Your task to perform on an android device: Now that i have learnt a few basics of divisibility rules I want to practice the related math problems in the Khan Academy.
Image 0: 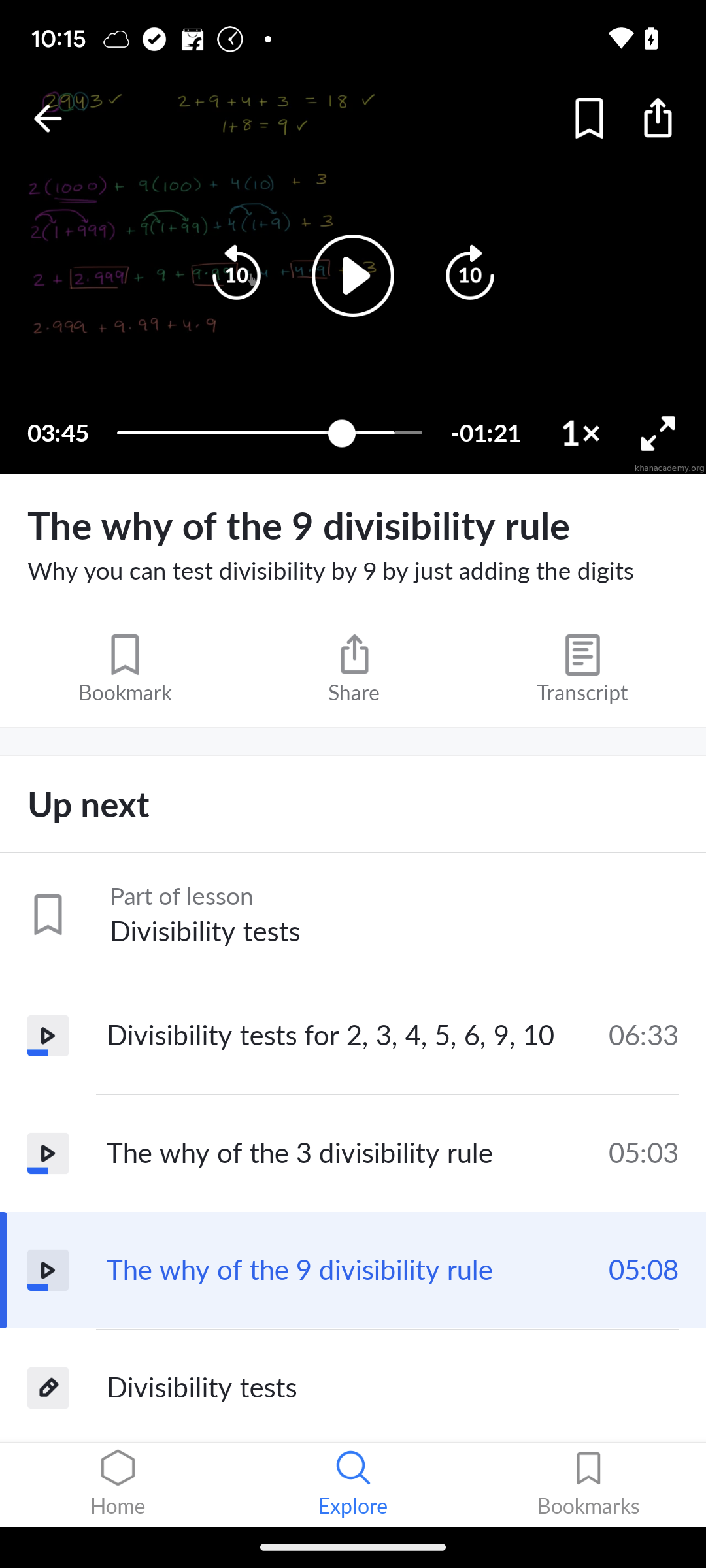
Click on the Divisibility tests button.
Step 0: click (392, 1388)
Image 1: 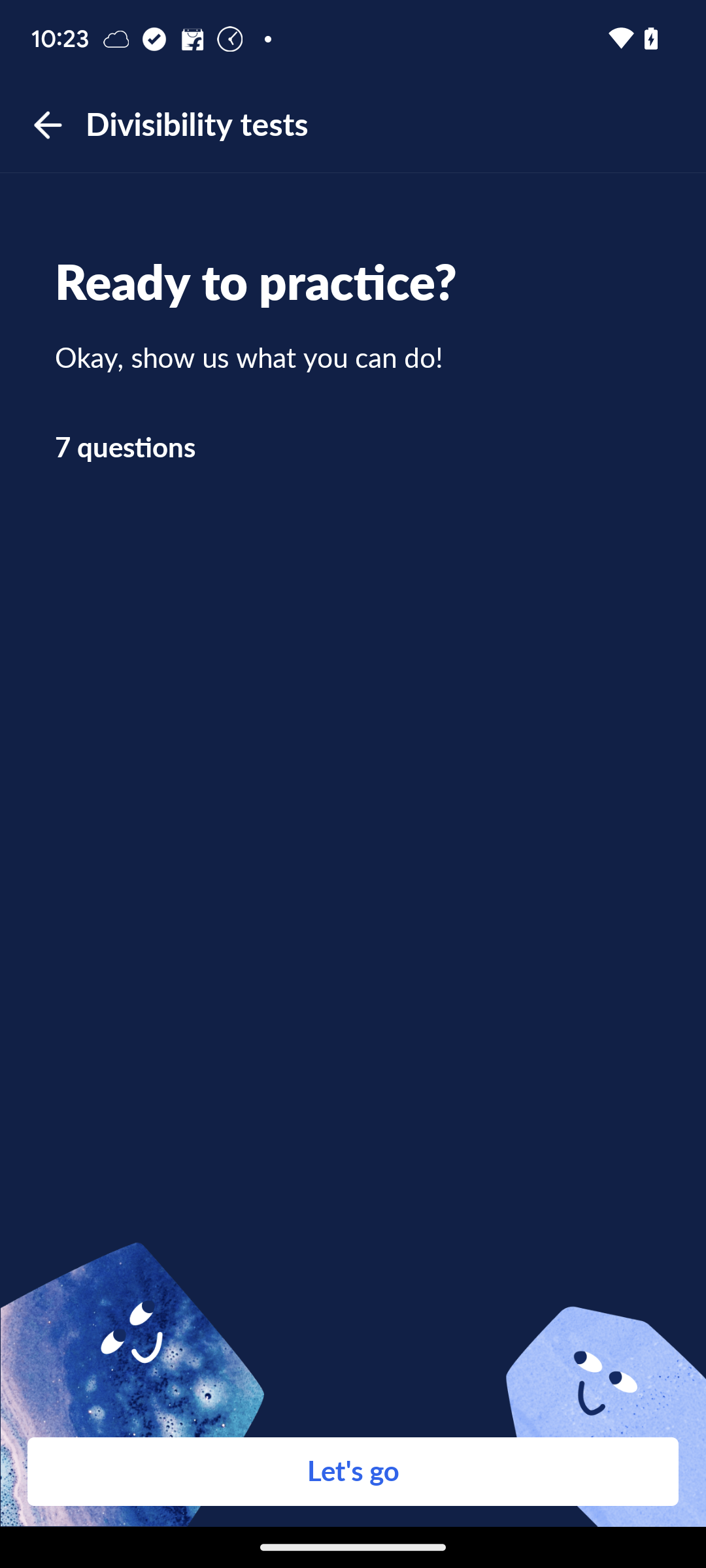
Click on let's go button.
Step 1: click (353, 1471)
Image 2: 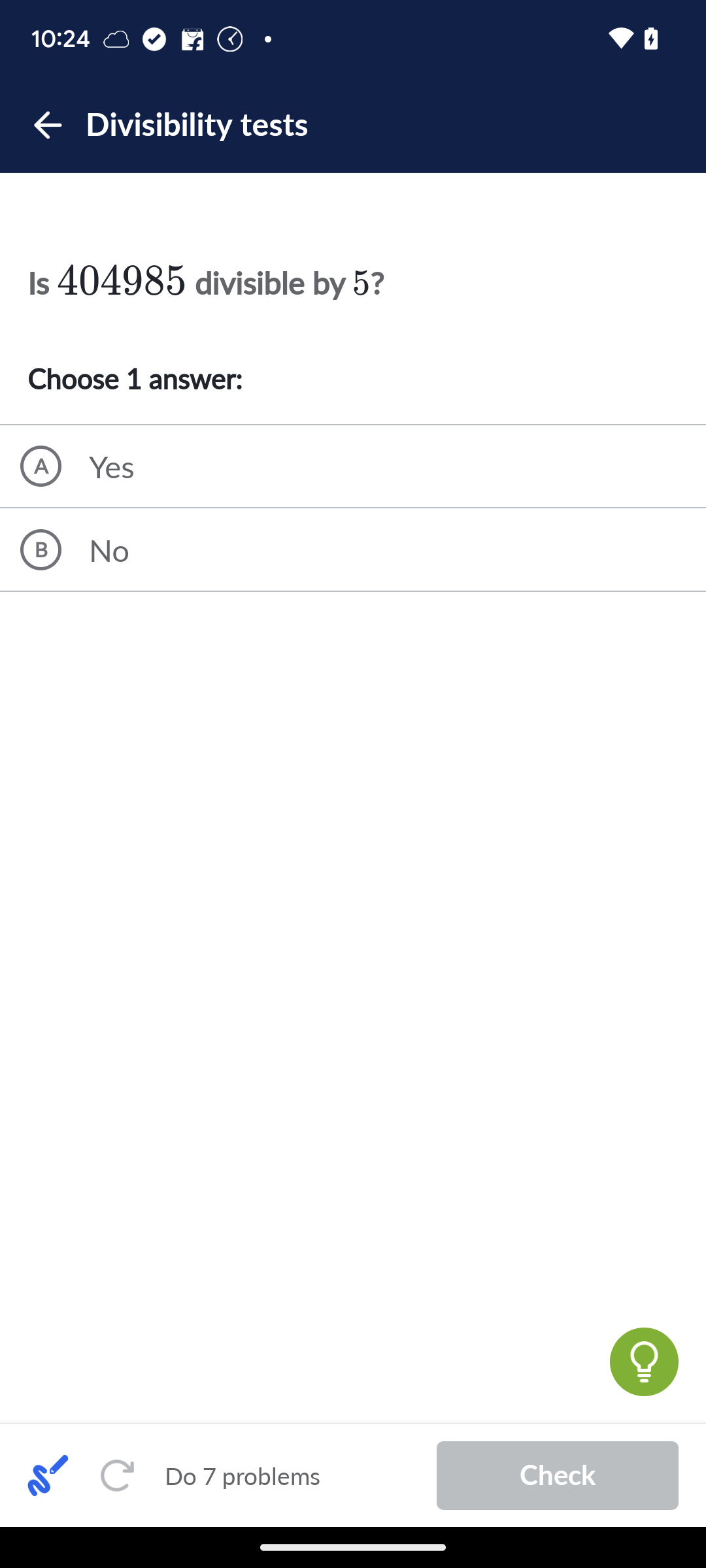
Select the Yes button.
Step 2: click (354, 466)
Image 3: 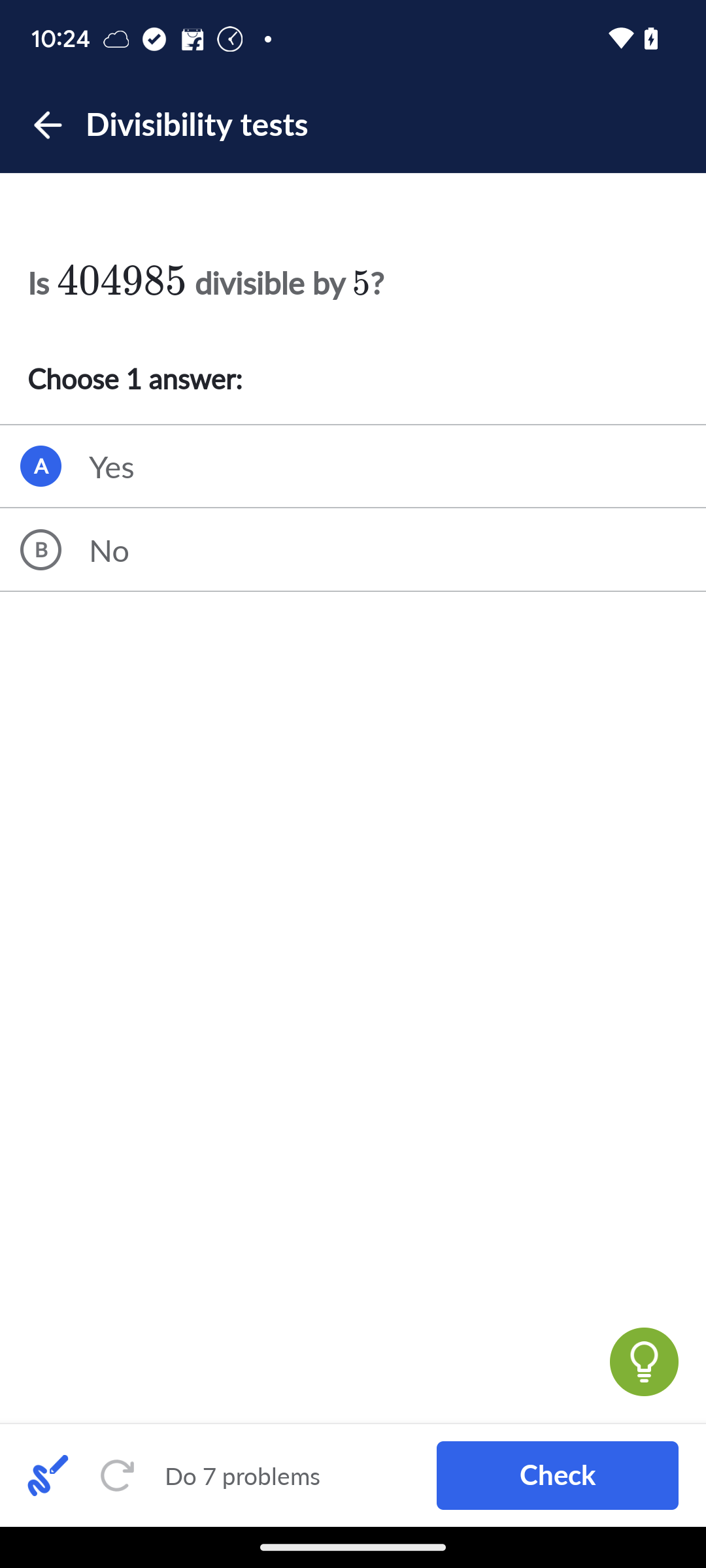
Click on the Check button.
Step 3: click (557, 1475)